Your task to perform on an android device: Open the Voice Recorder app and record audio.
Image 0: 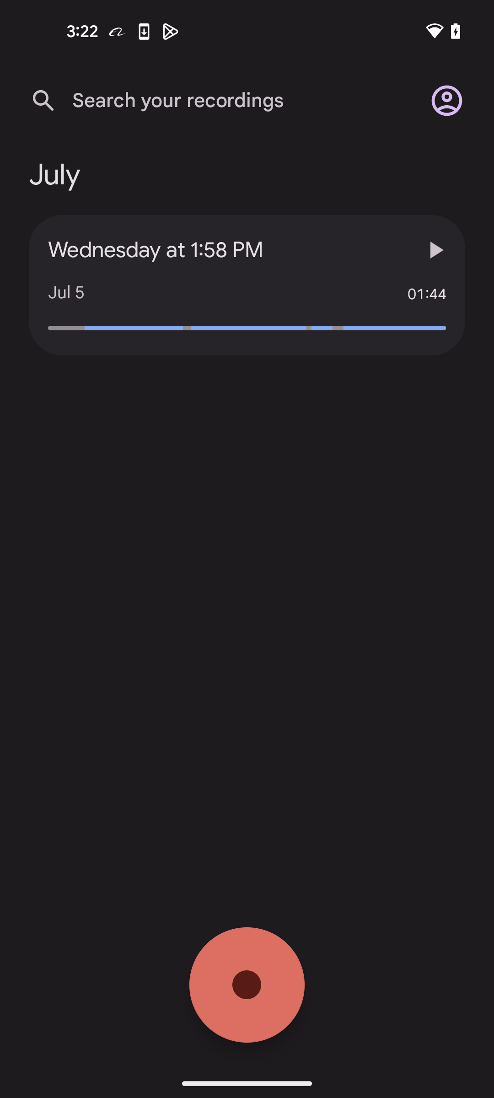
Open Voice Recorder app
Step 0: open app "Voice Recorder"
Image 1: 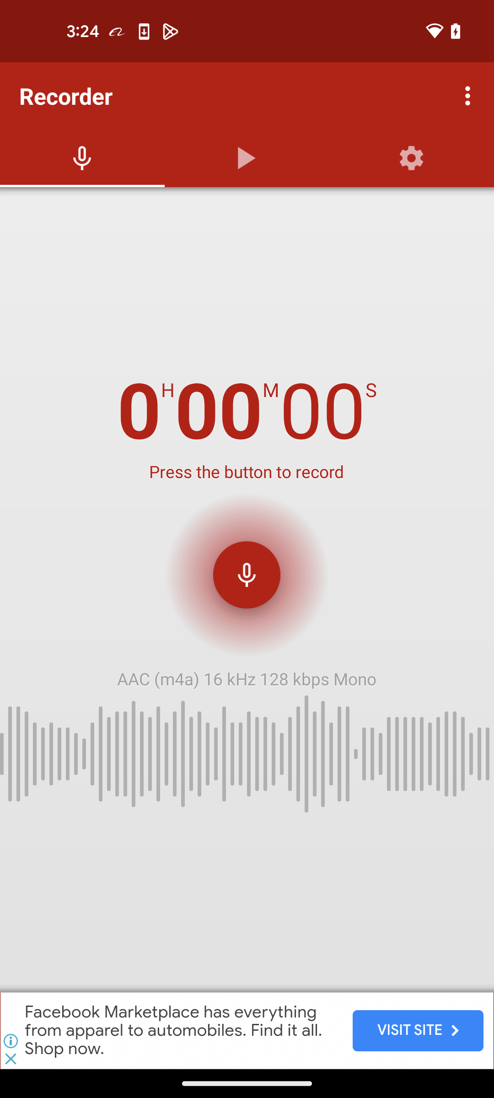
Click on the recording button
Step 1: click (247, 575)
Image 2: 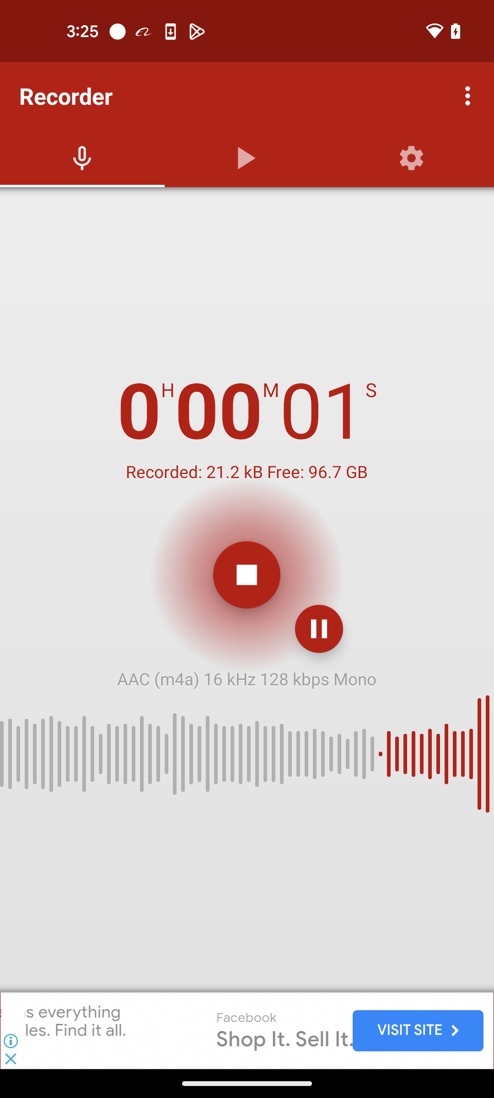
Click on the stop button 
Step 2: click (247, 575)